Your task to perform on an android device: Open the Zoho meeting app and cancel the Transport meeting
Image 0: 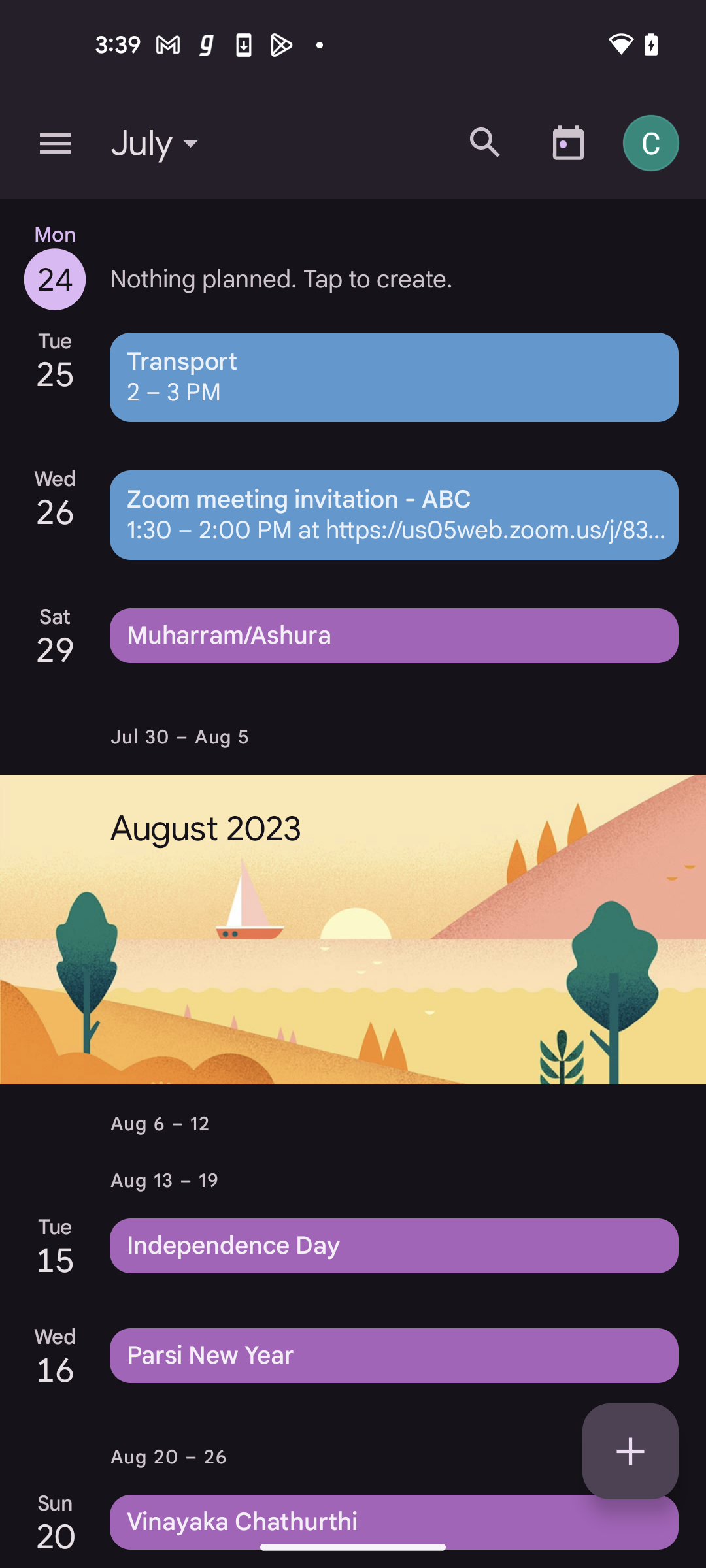
Open the Zoho Meeting app
Step 0: open app "Zoho Meeting"
Image 1: 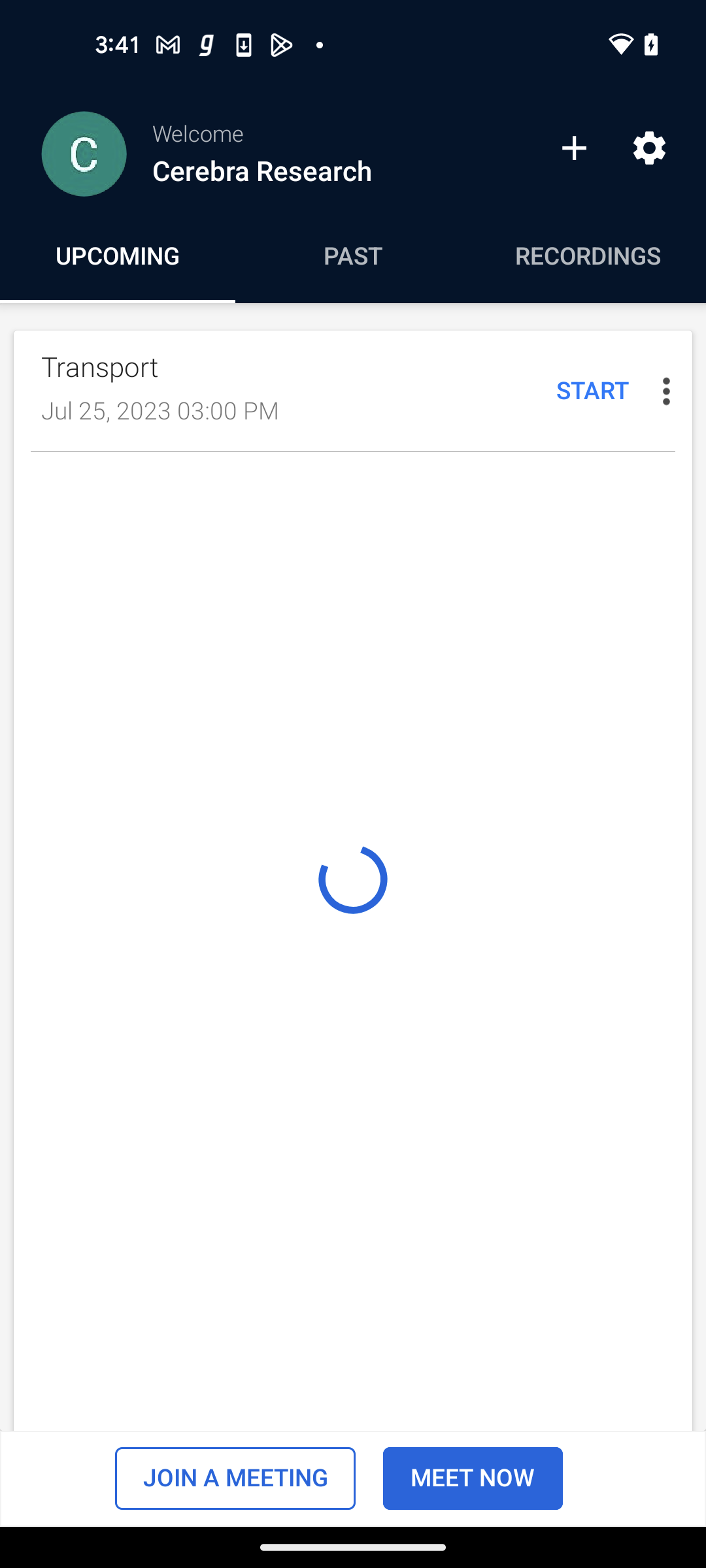
Open the Zoho Meeting app
Step 1: wait
Image 2: 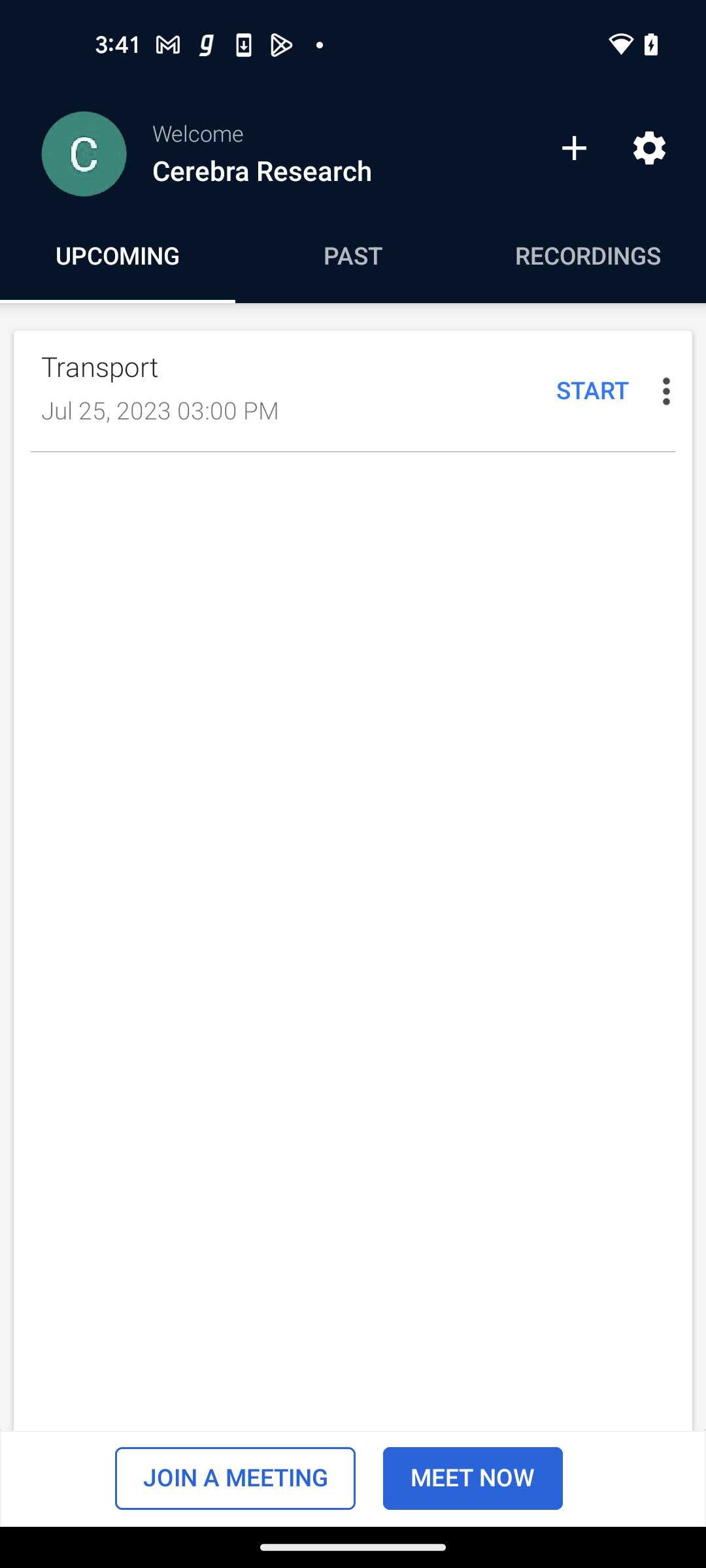
Click on three dots of the Transport meeting
Step 2: click (667, 393)
Image 3: 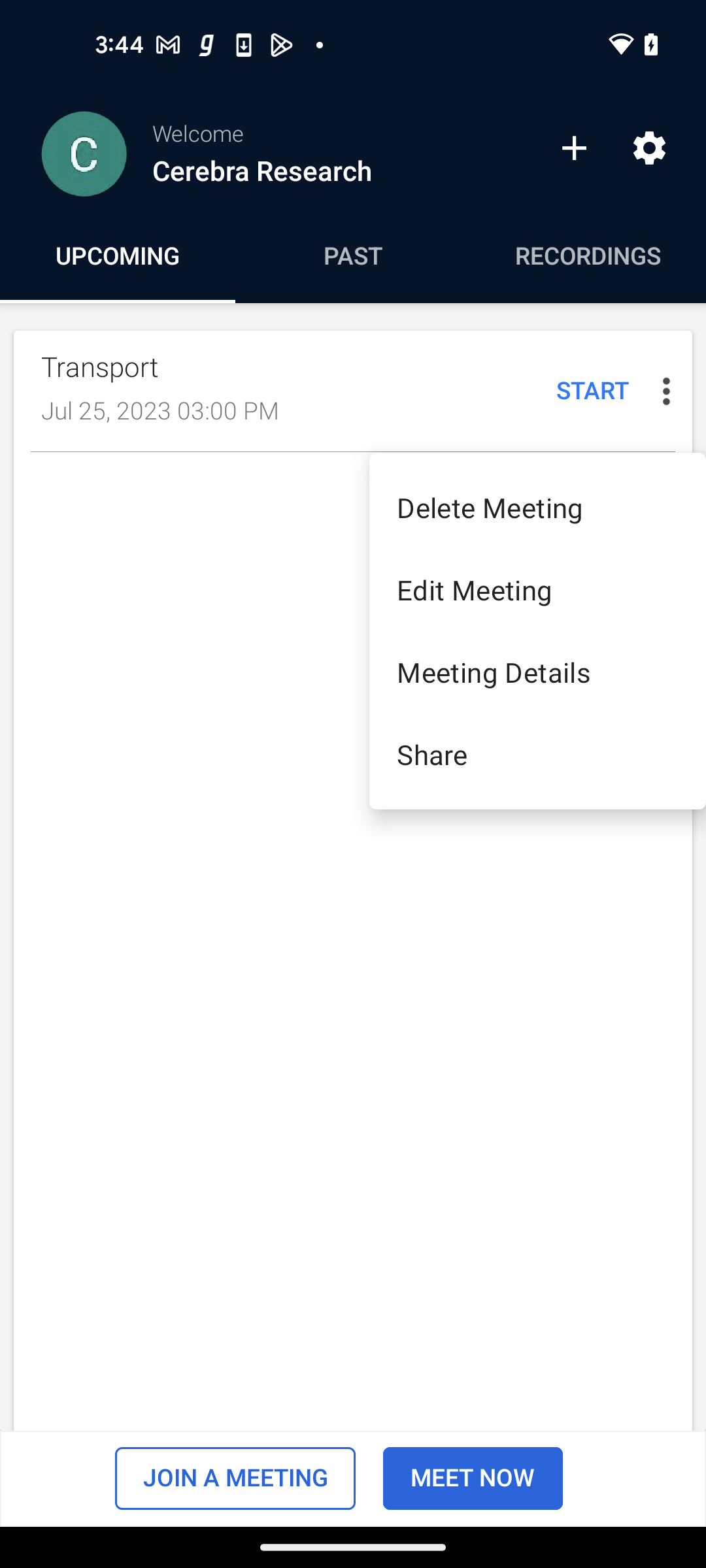
Click on Delete Meeting option
Step 3: click (537, 507)
Image 4: 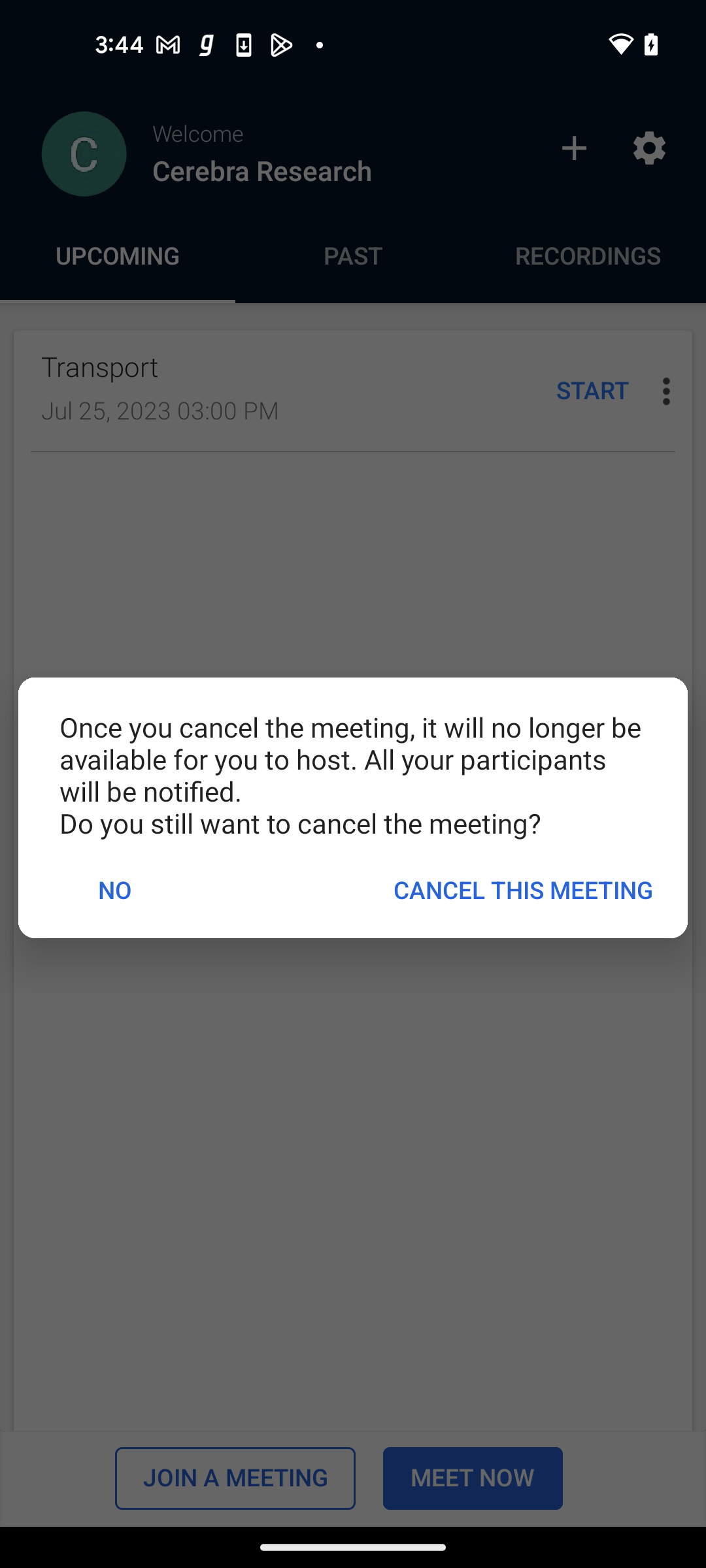
Click on Cancel this meeting
Step 4: click (522, 889)
Image 5: 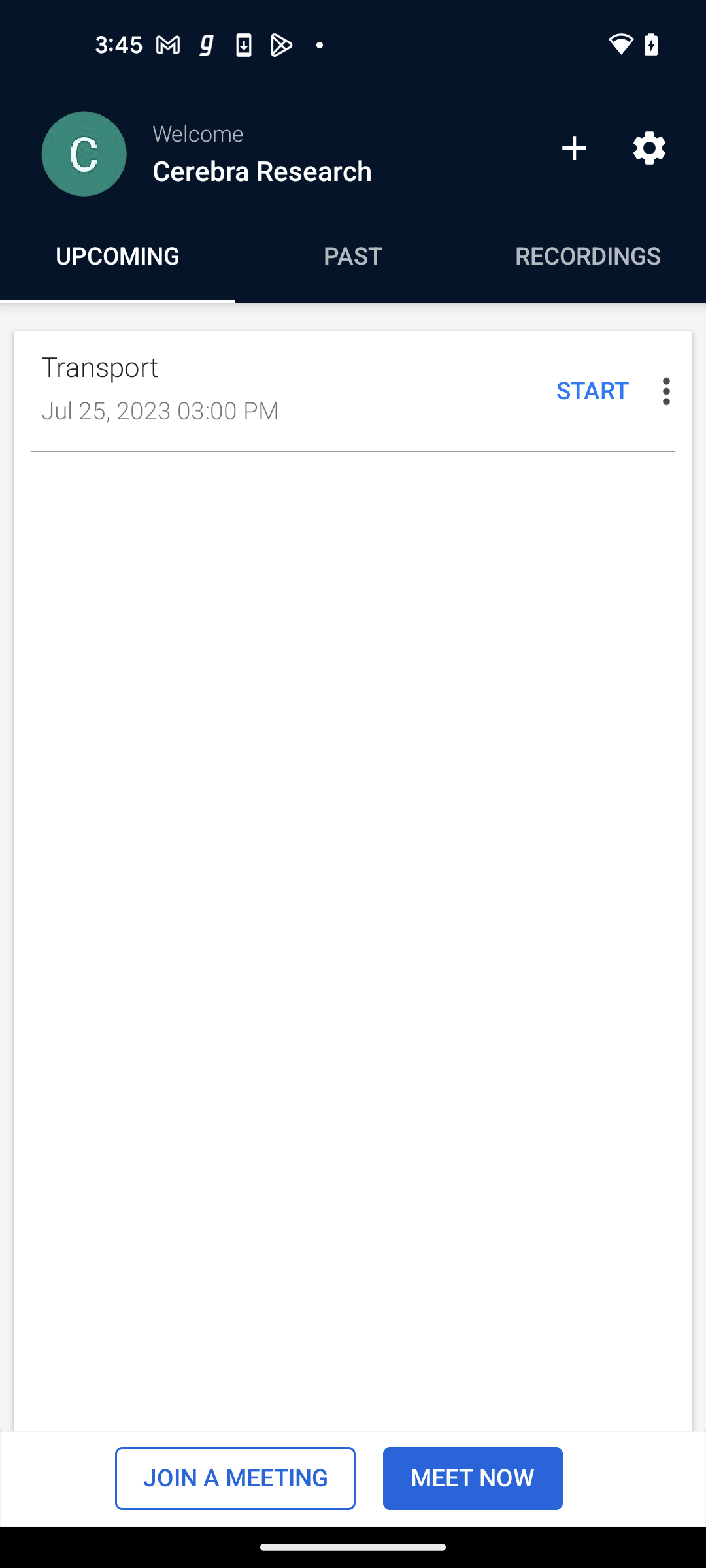
Click on Cancel this meeting
Step 5: wait